Your task to perform on an android device: Go to the Fitbit app and select the menstrual health resources
Image 0: 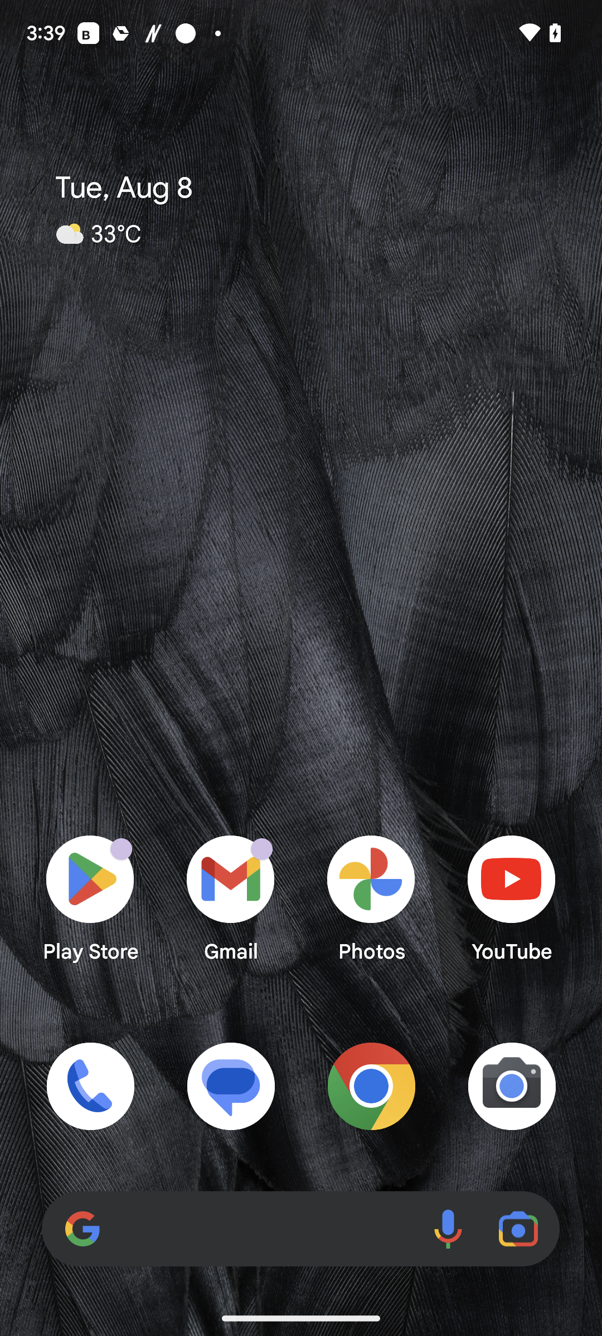
Open the Fitbit app
Step 0: open app "Fitbit"
Image 1: 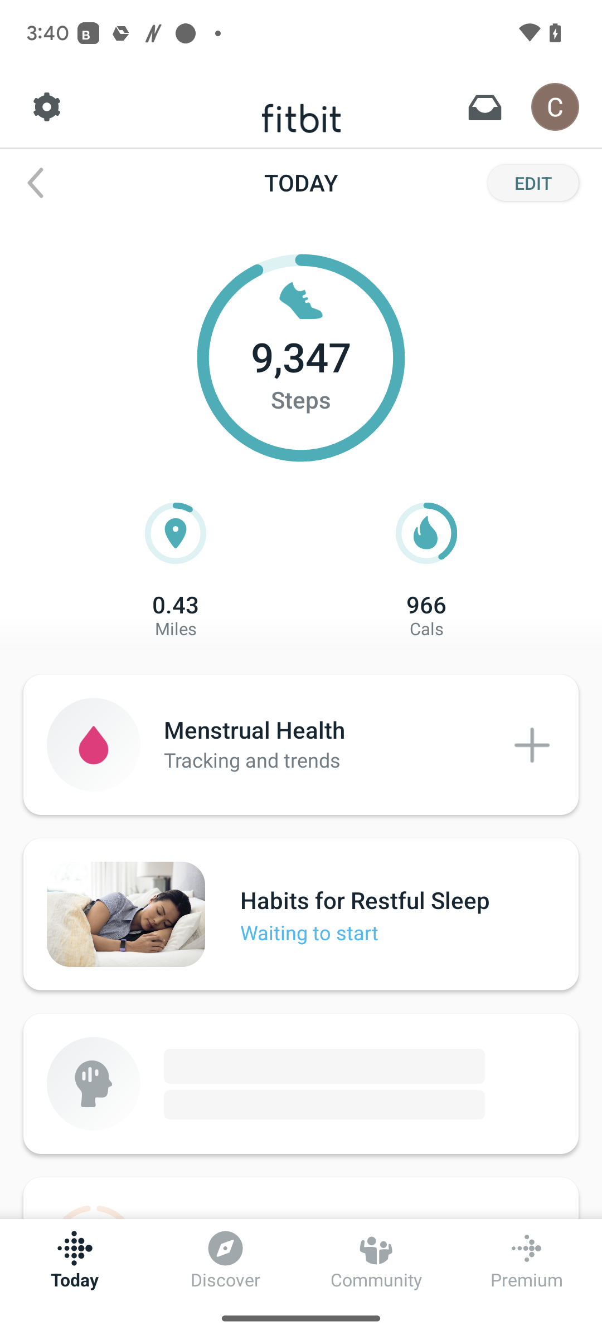
Click on the plus icon in the middle of the screen
Step 1: click (531, 744)